Your task to perform on an android device: "The mind is everything. What you think, you  become."Add this to the last note I have created in the Keep Notes app.
Image 0: 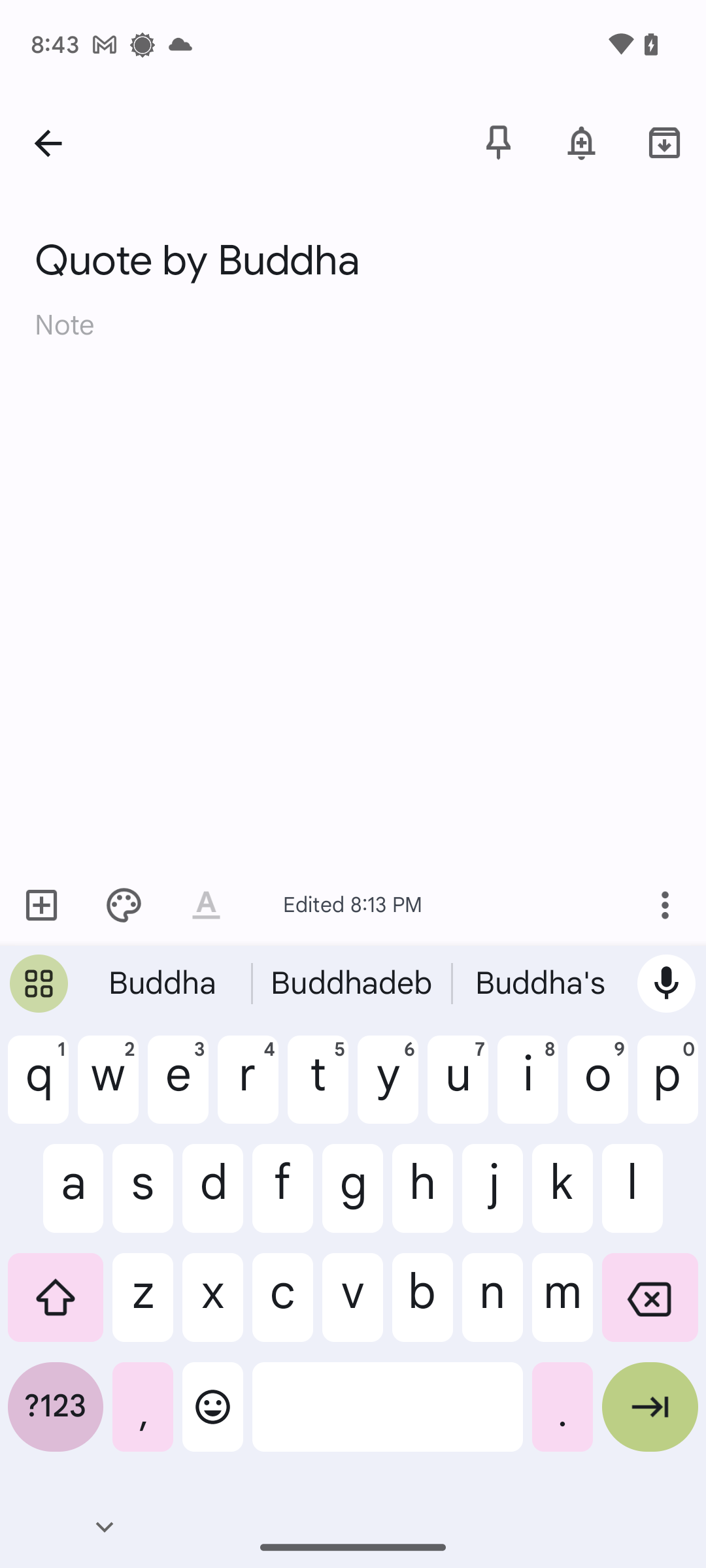
Click on the note section.
Step 0: click (353, 343)
Image 1: 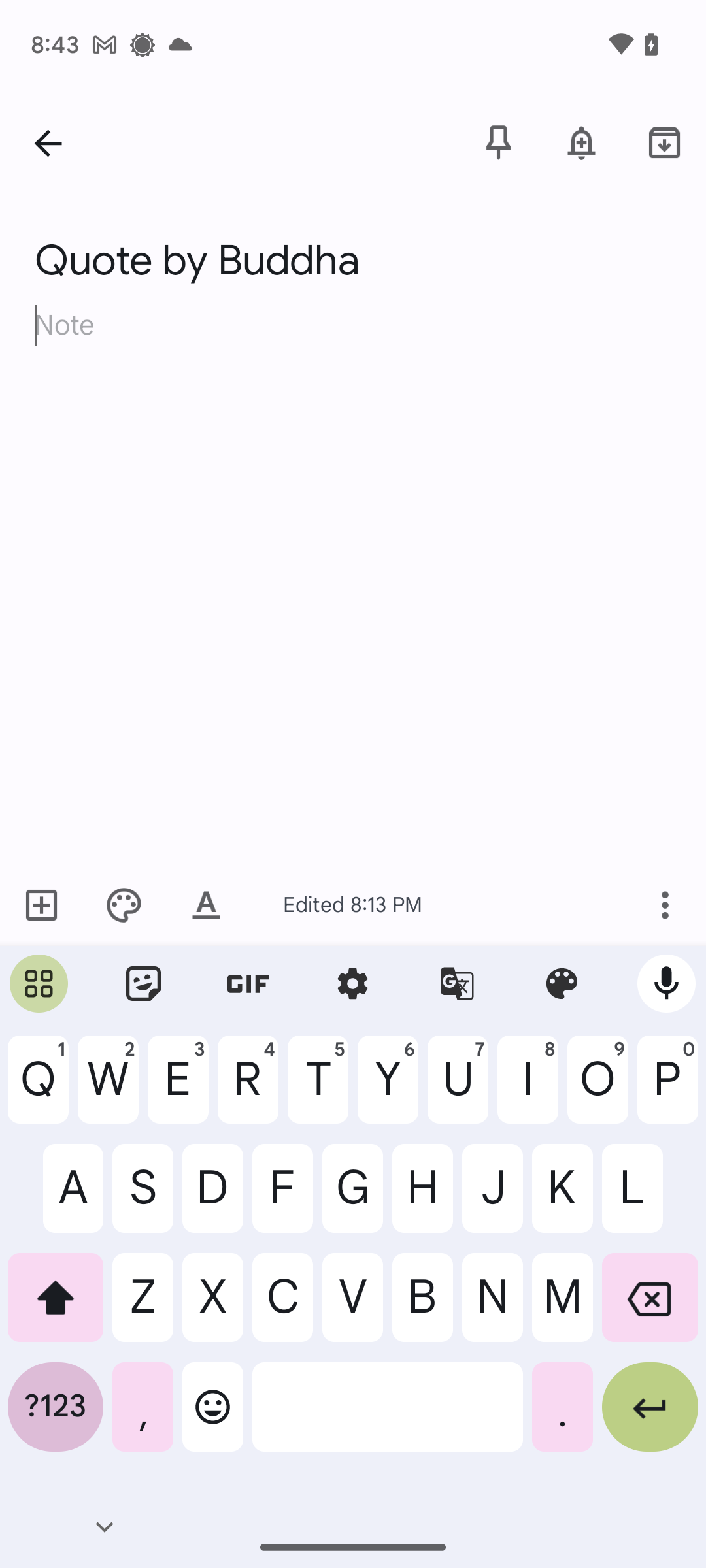
Type in "The mind is everything. What you think, you  become."
Step 1: type ""The mind is everything. What you think, you  become.""